Your task to perform on an android device: Open the Amazon app ,go to the shopping cart and view the total cost of added items.
Image 0: 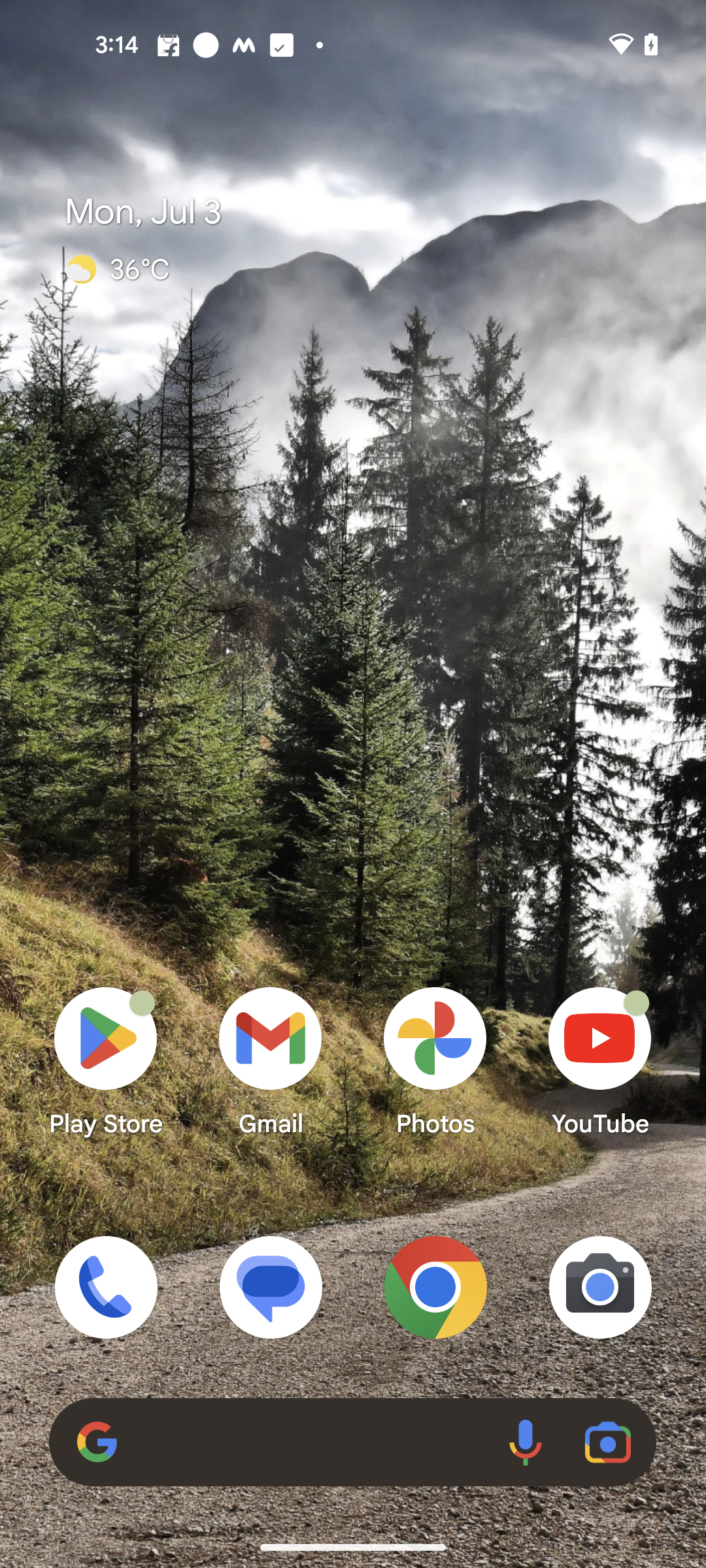
Open the Amazon app.
Step 0: open app "Amazon"
Image 1: 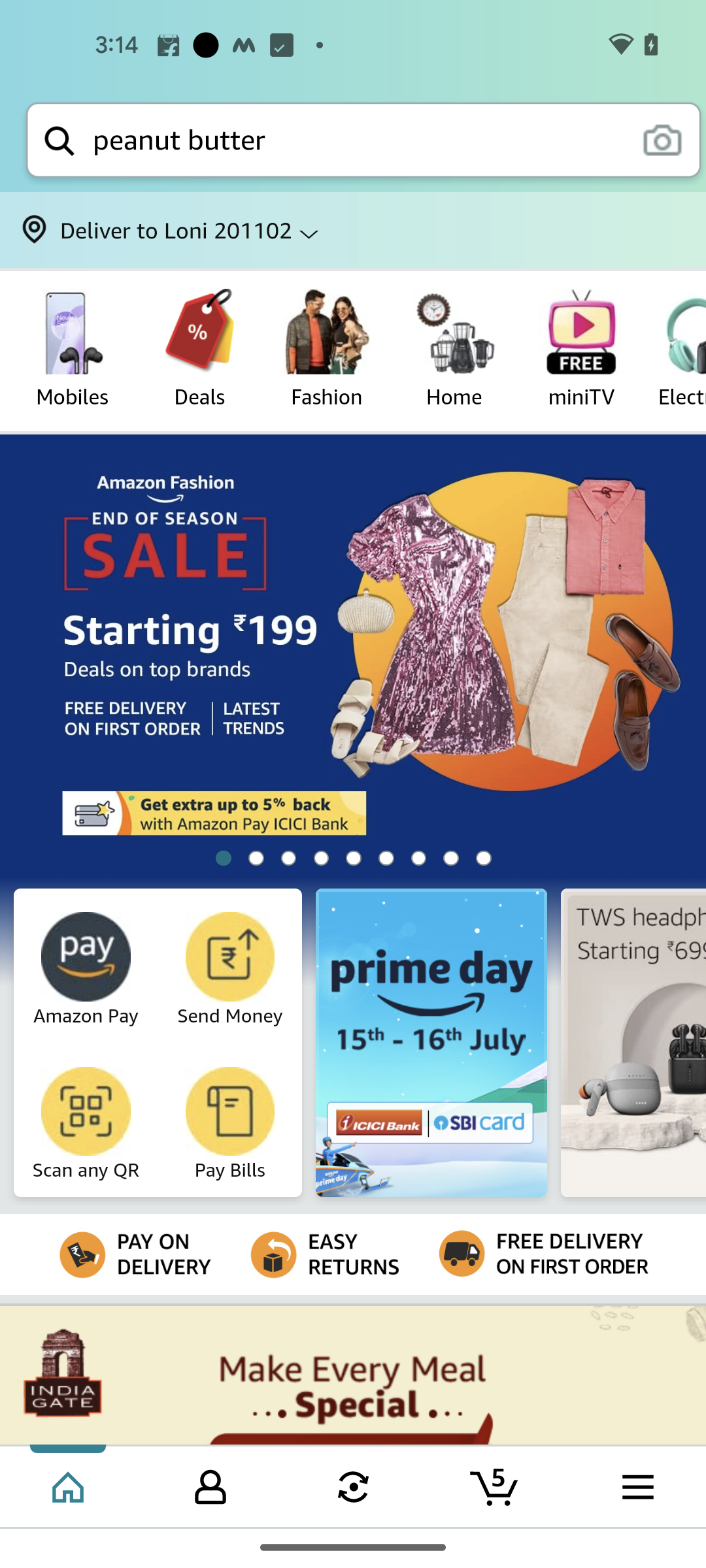
Click on the carts icon at the bottom right of the screen to view the added items and total cost.
Step 1: click (495, 1486)